Your task to perform on an android device: Go to the Google Slides app & share the slide to akashgahlot@google.com through gmail app
Image 0: 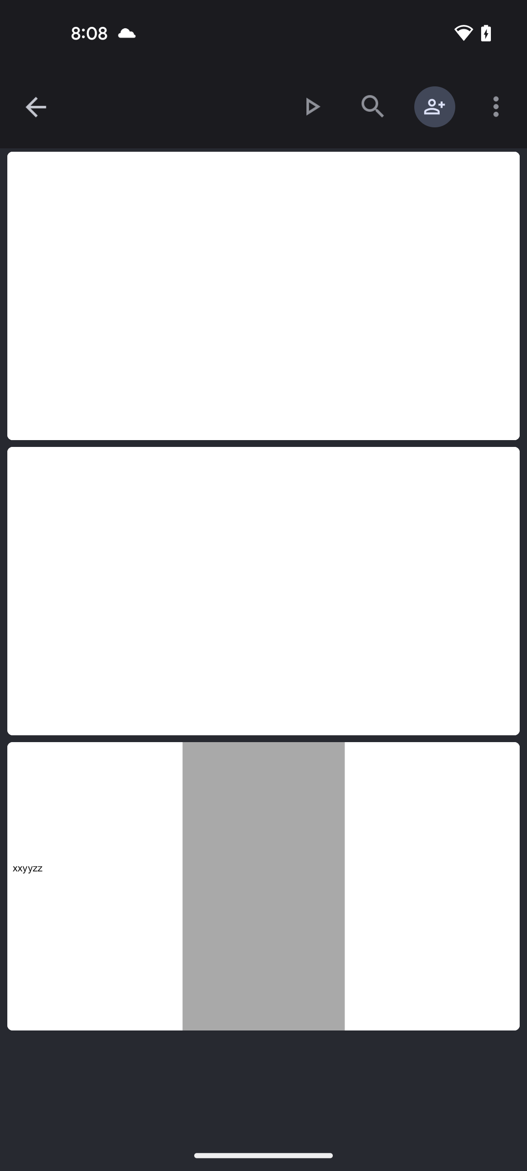
open the Google Slides app
Step 0: open app "Slides"
Image 1: 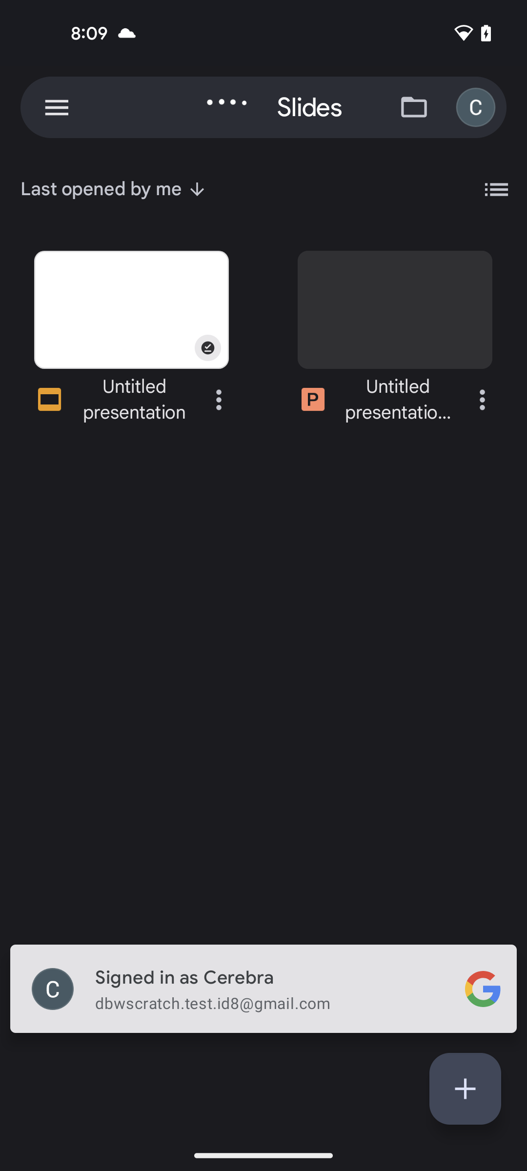
select the first presentation slide
Step 1: click (134, 400)
Image 3: 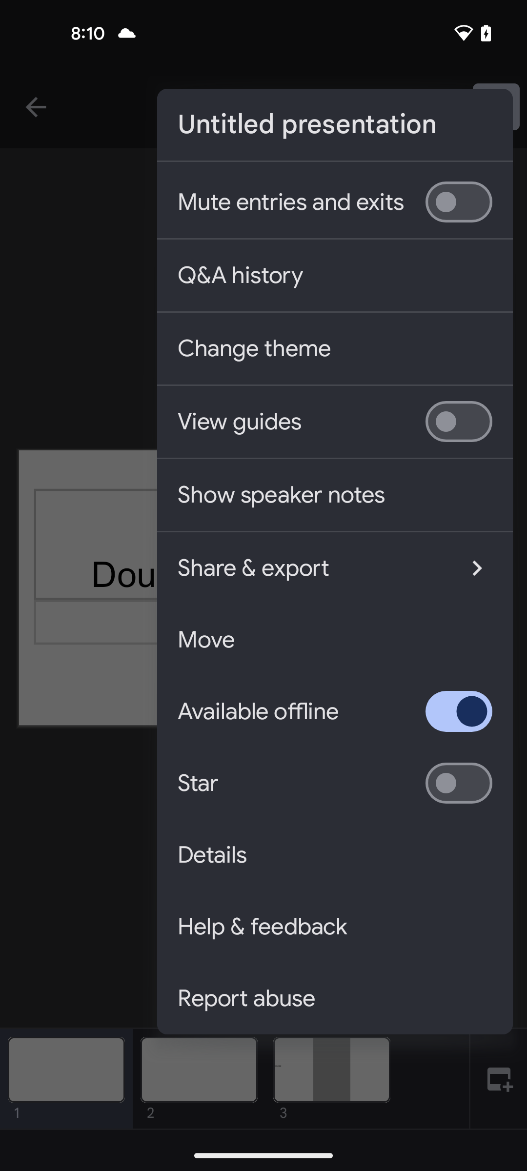
click on the Share & export option
Step 3: click (309, 567)
Image 5: 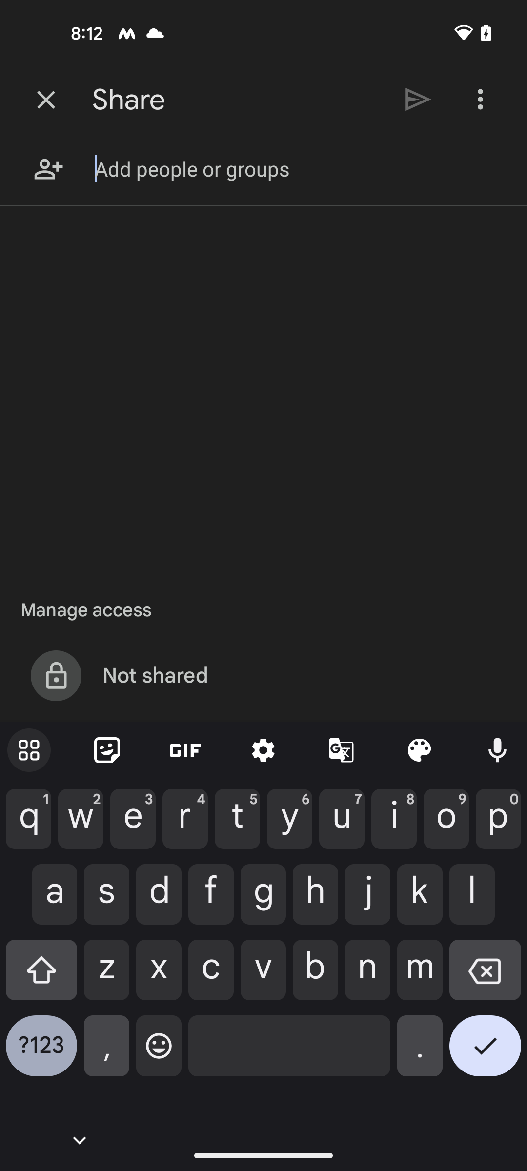
enter the email ID of receiver akashgahlot@google.com
Step 5: type "akashgahlot@google.com"
Image 6: 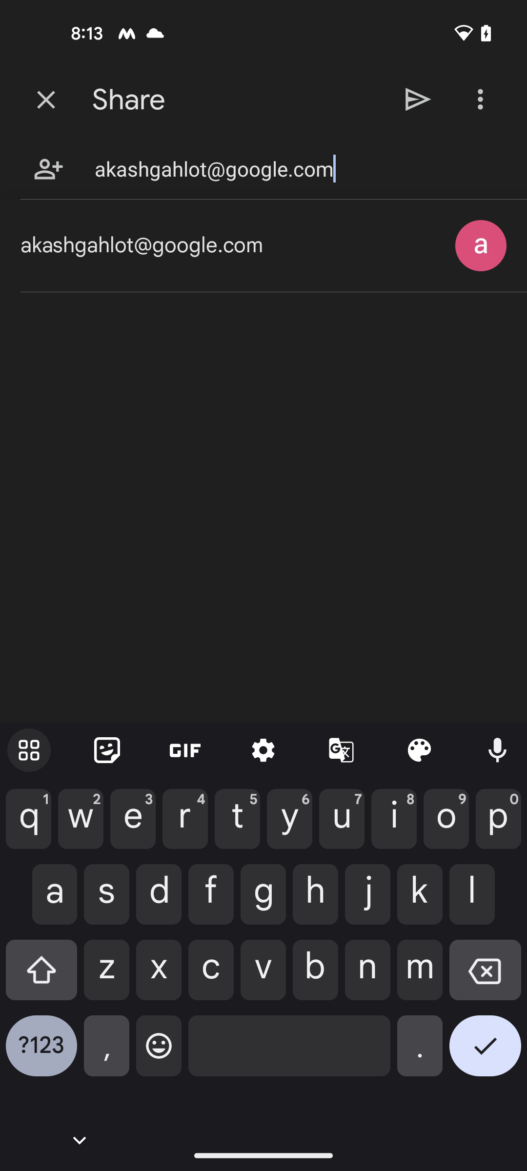
select the email ID
Step 6: click (230, 245)
Image 7: 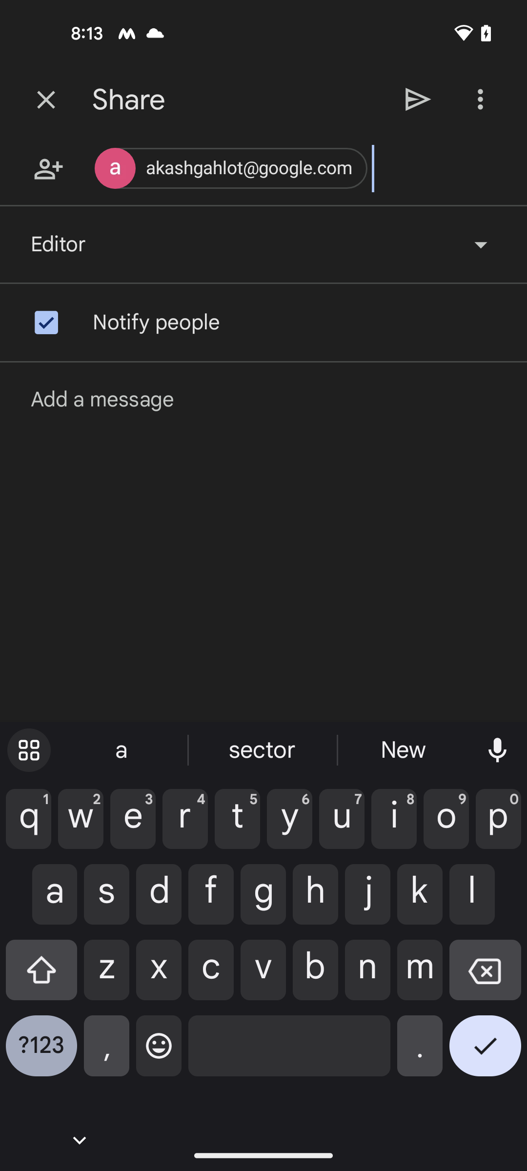
click on the send icon at the top right side of the screen
Step 7: click (418, 99)
Image 8: 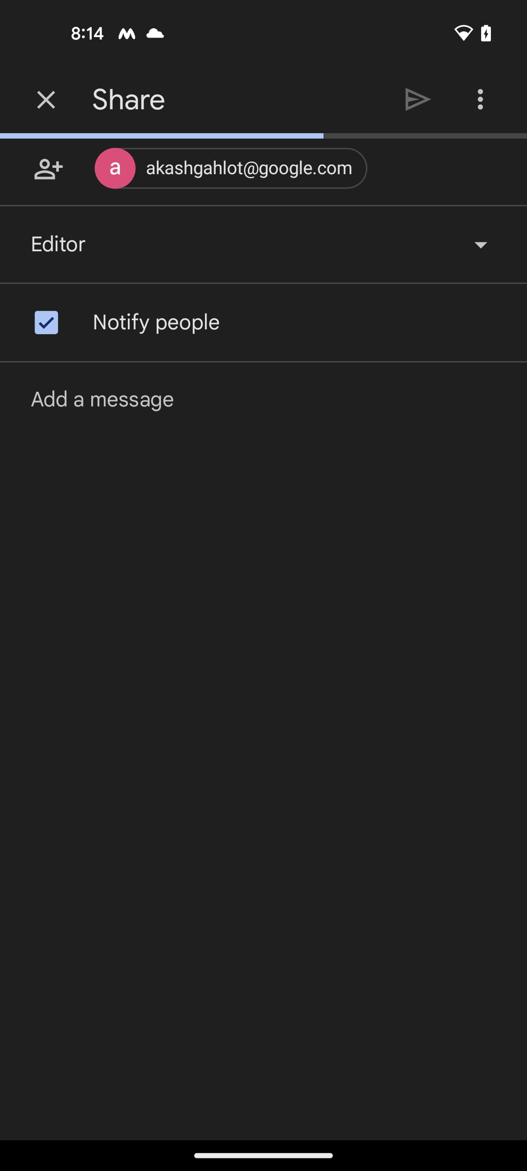
click on the send icon at the top right side of the screen
Step 8: wait